Your task to perform on an android device: Delete the Traditional Chinese Medicine.docx file from the internal storage's documents folder because it is no longer needed. 
Image 0: 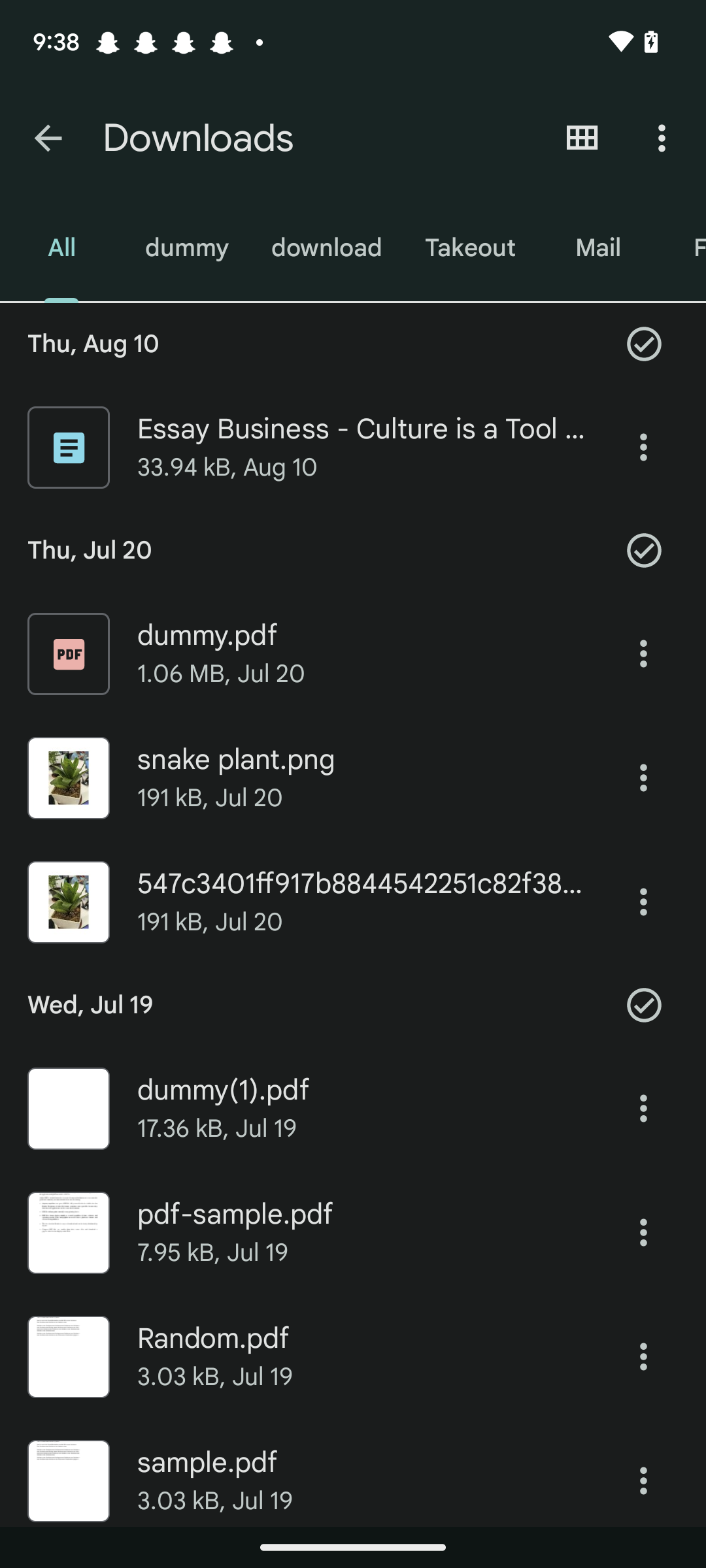
Go back to the previous screen
Step 0: press back button
Image 1: 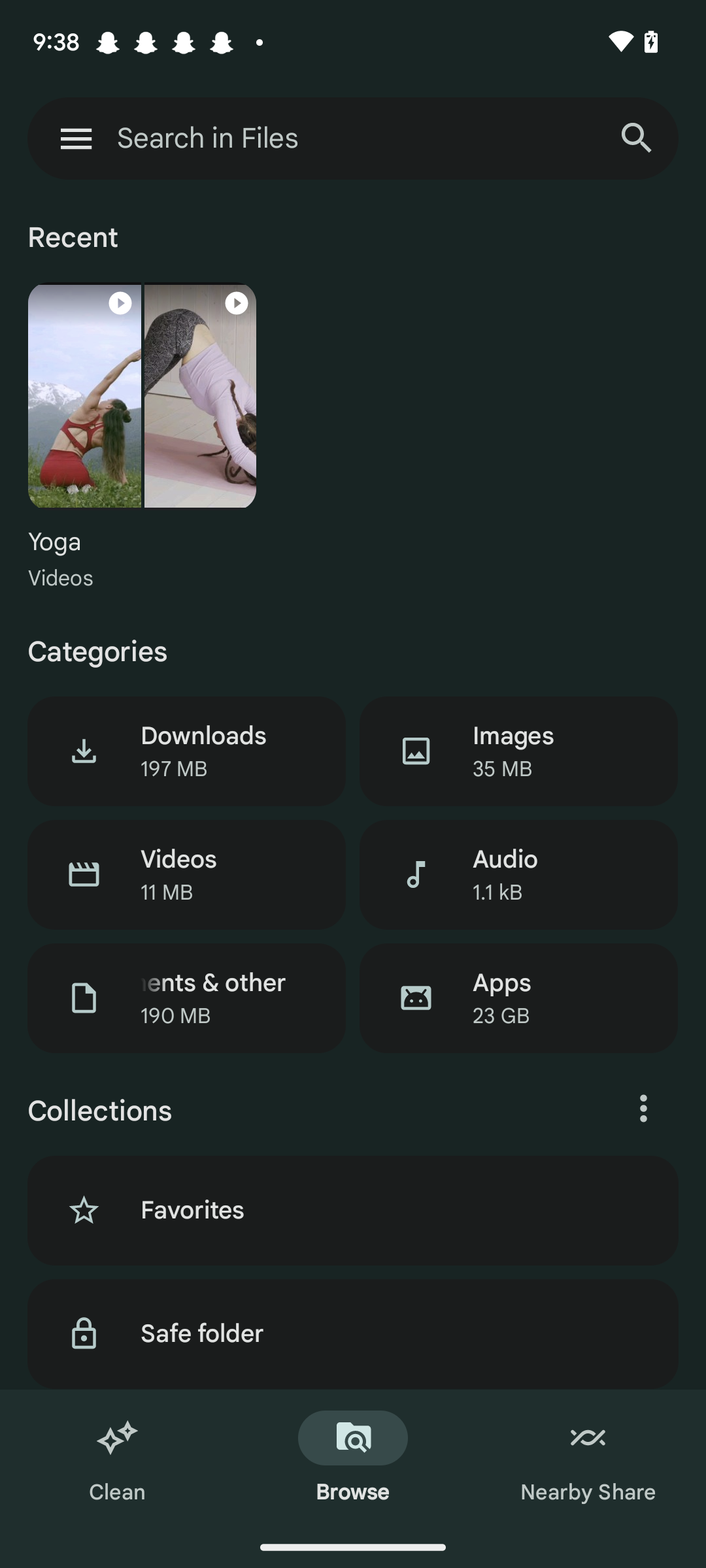
Swipe up the screen
Step 1: scroll down
Image 2: 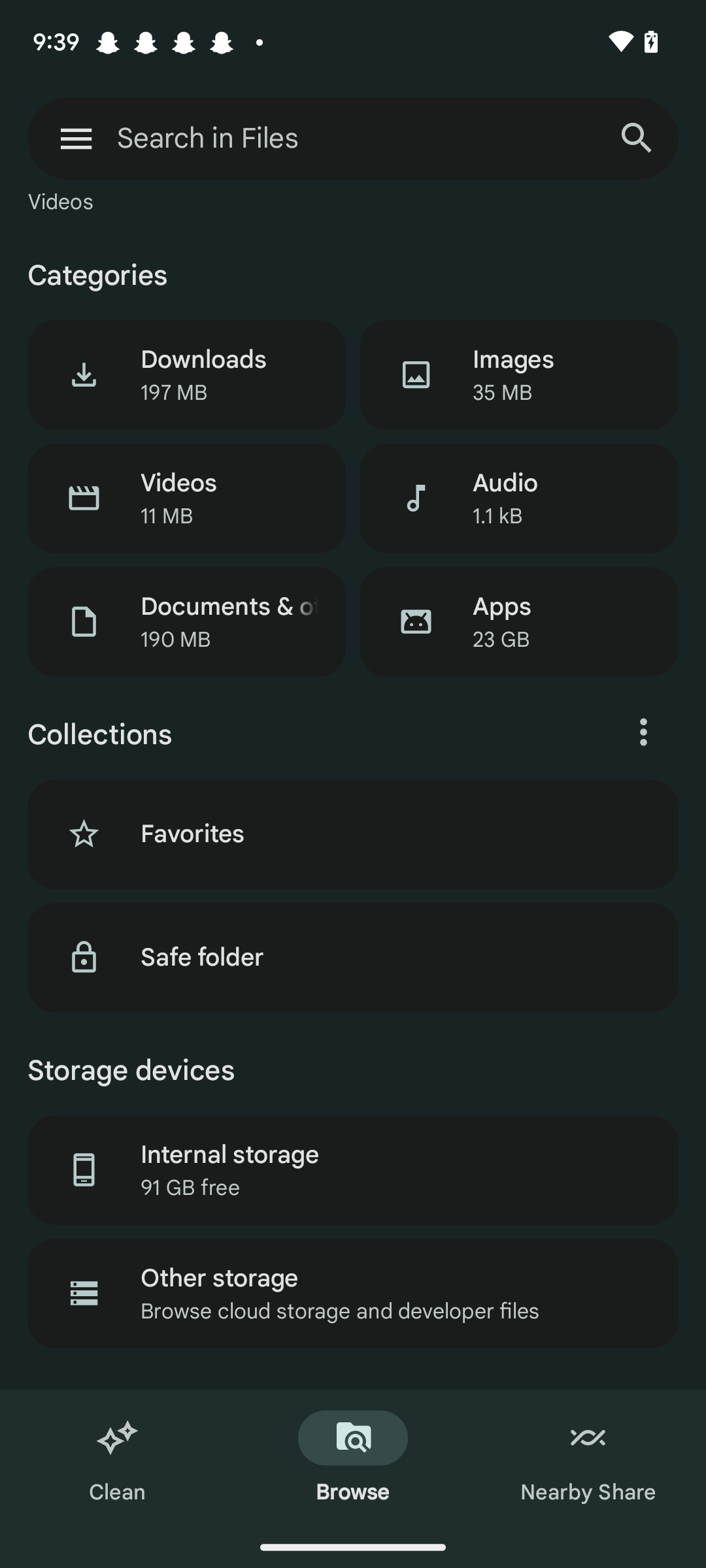
Click on the internal storage 
Step 2: click (353, 1169)
Image 3: 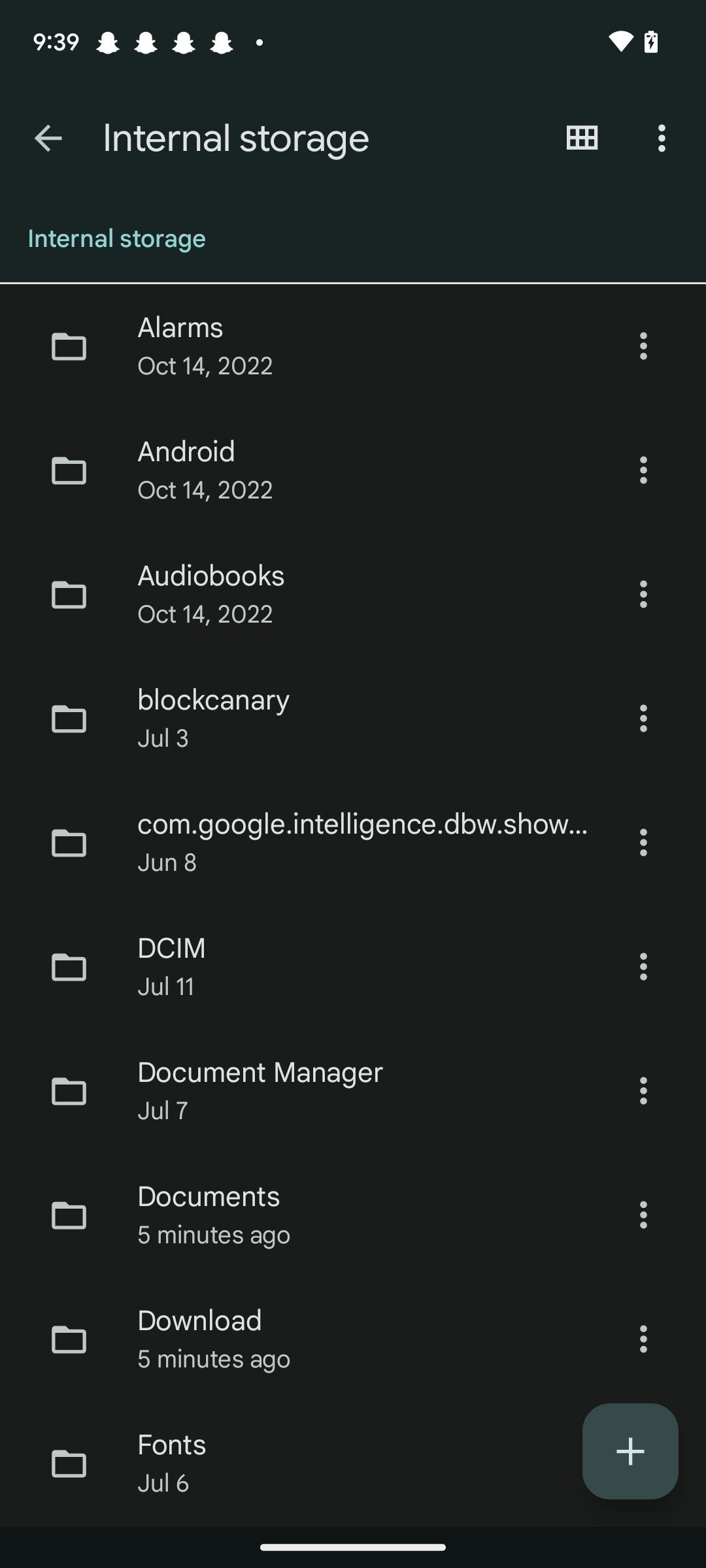
Click on the documents folder
Step 3: click (353, 1215)
Image 4: 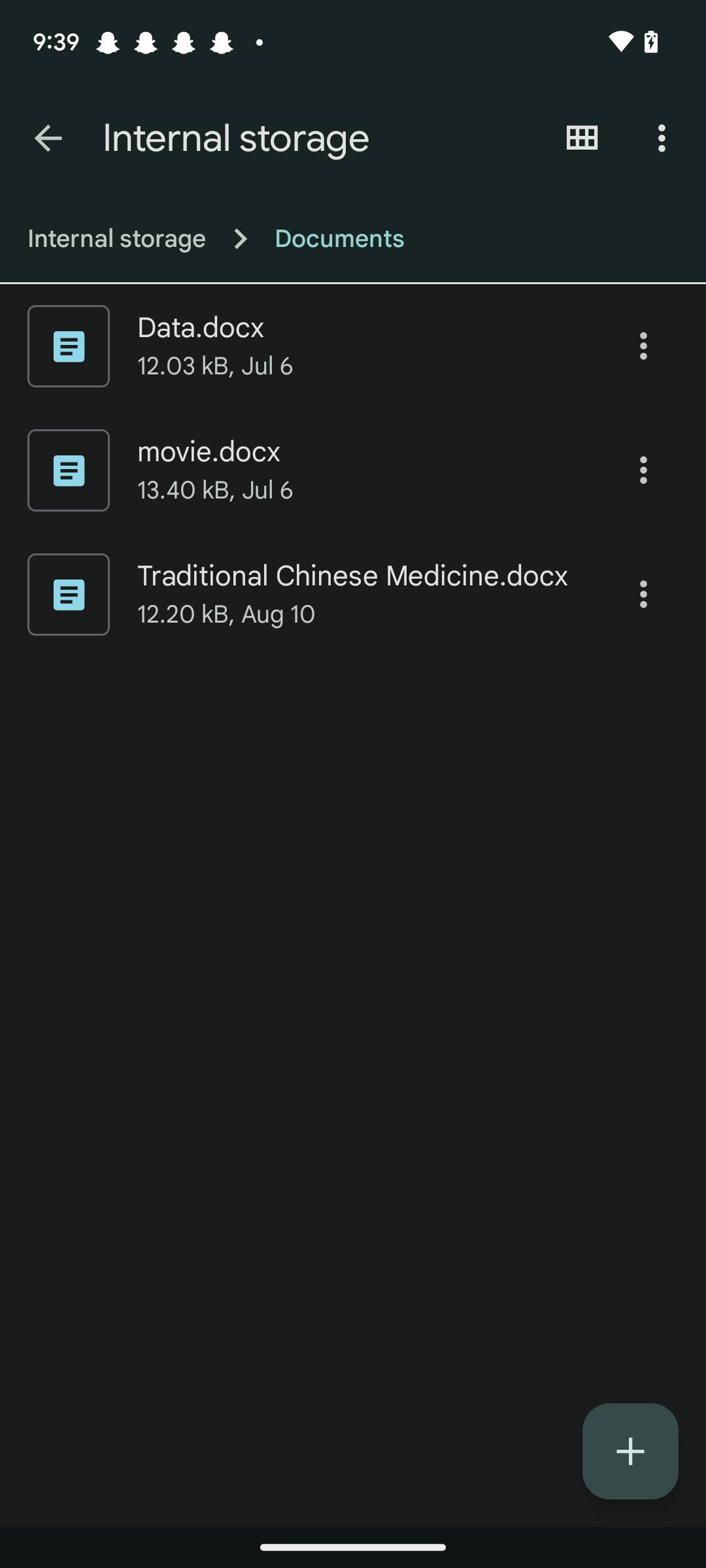
Click on the three dots next to the third file
Step 4: click (643, 594)
Image 5: 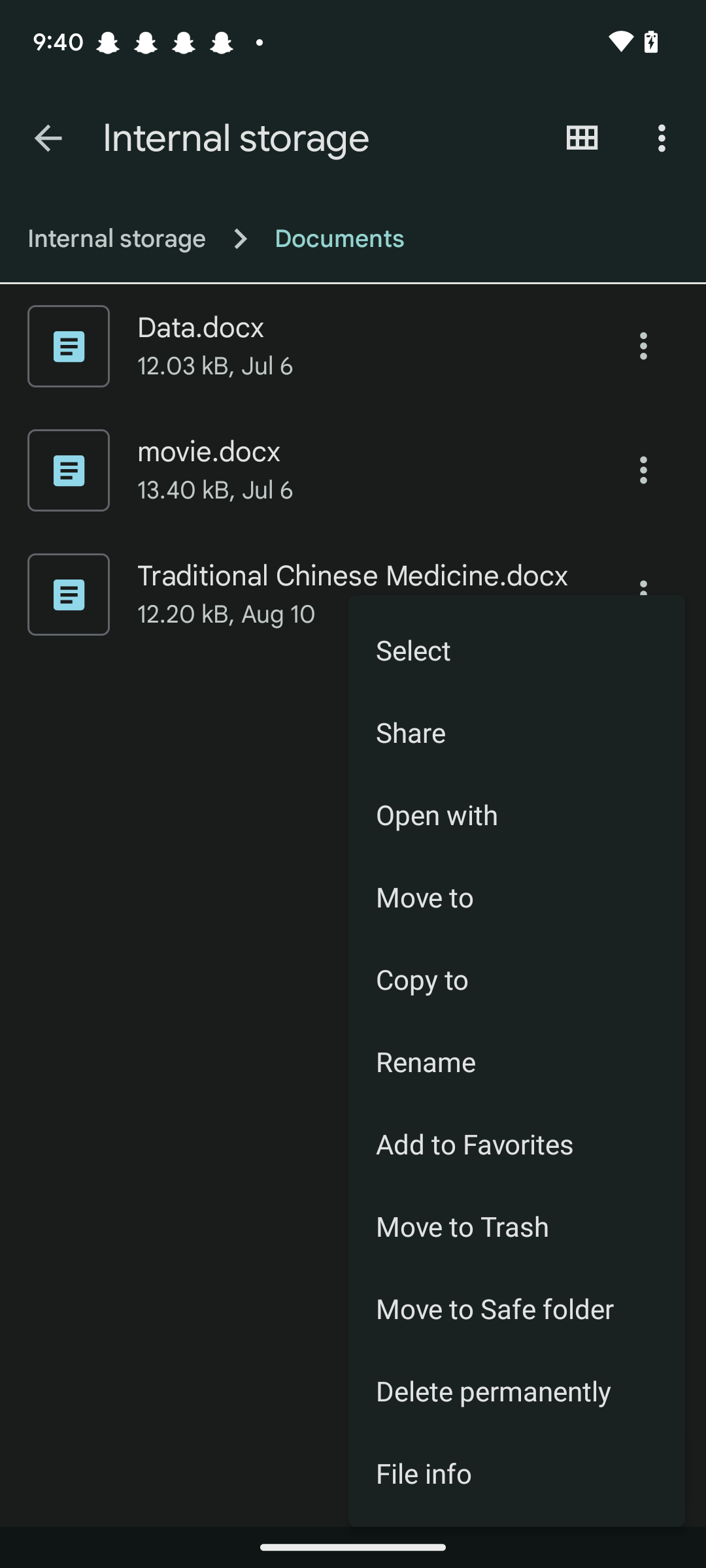
Click on the delete permanently option
Step 5: click (516, 1390)
Image 6: 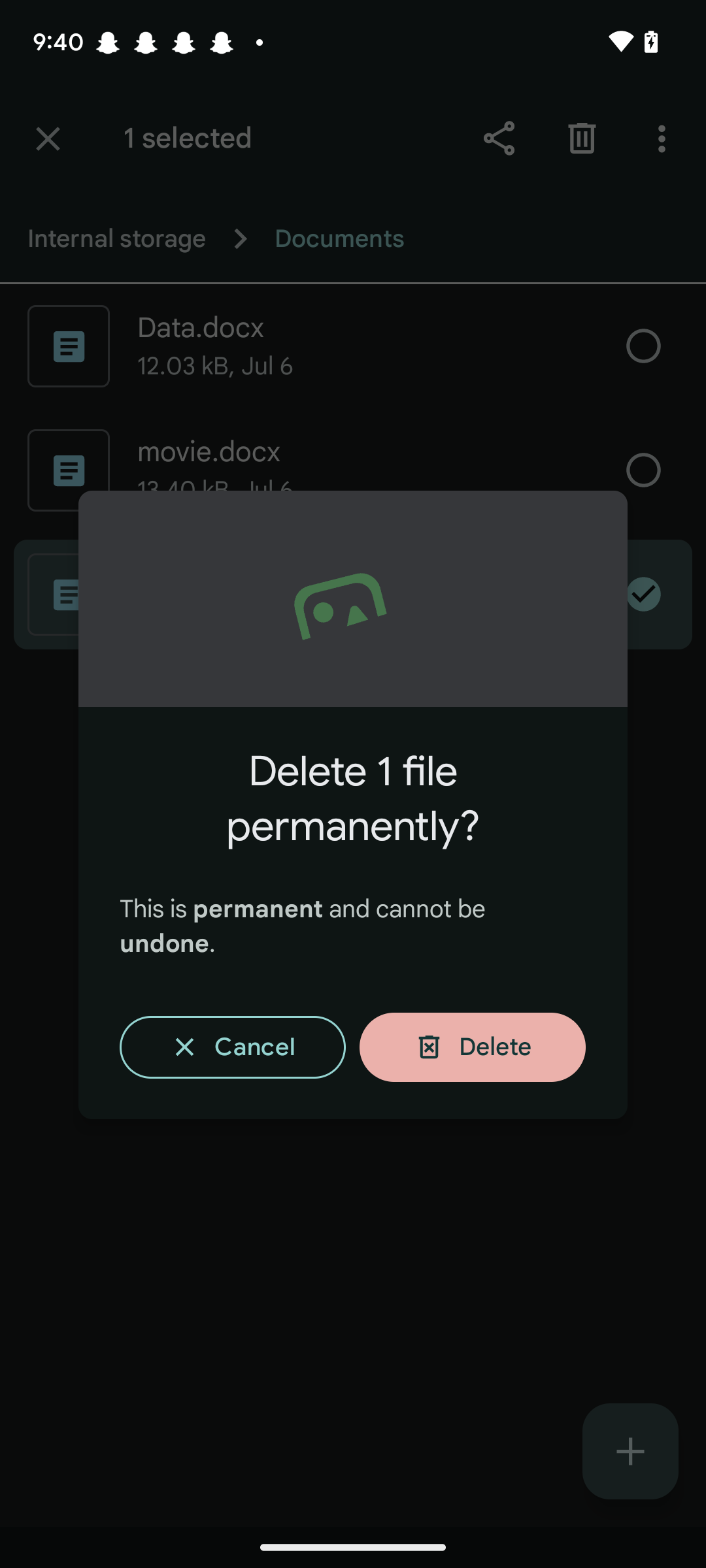
Click on the delete button 
Step 6: click (472, 1047)